Your task to perform on an android device: View painting details on the Etsy app.
Image 0: 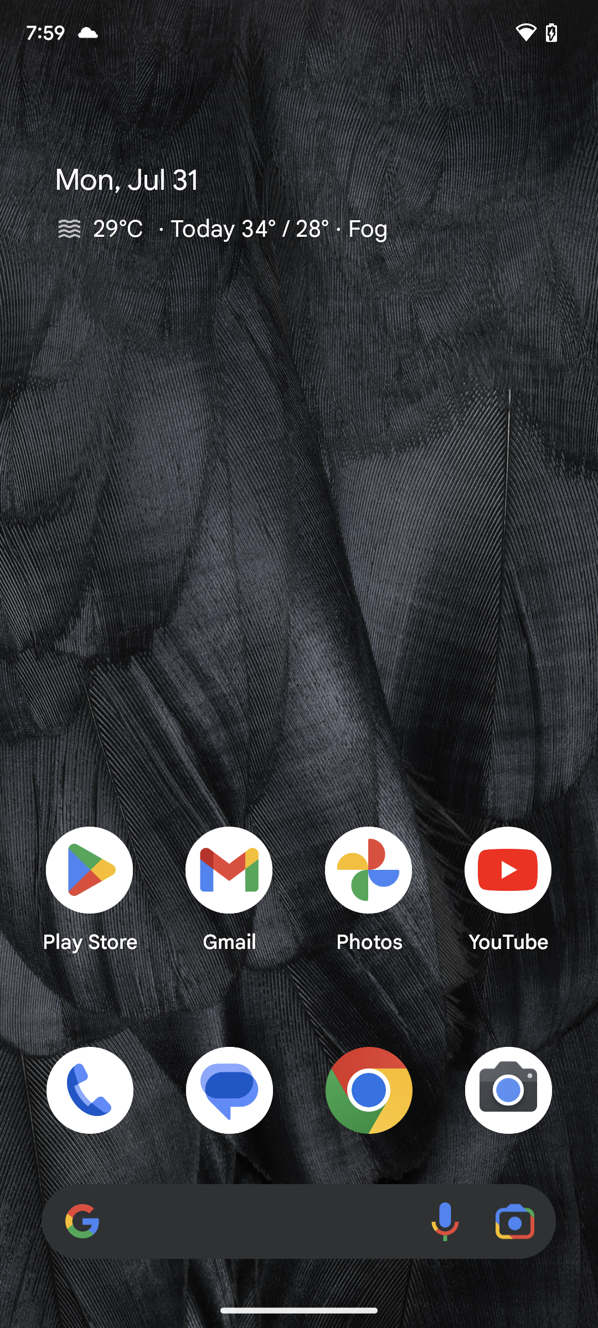
Open the Etsy app.
Step 0: open app "Etsy"
Image 2: 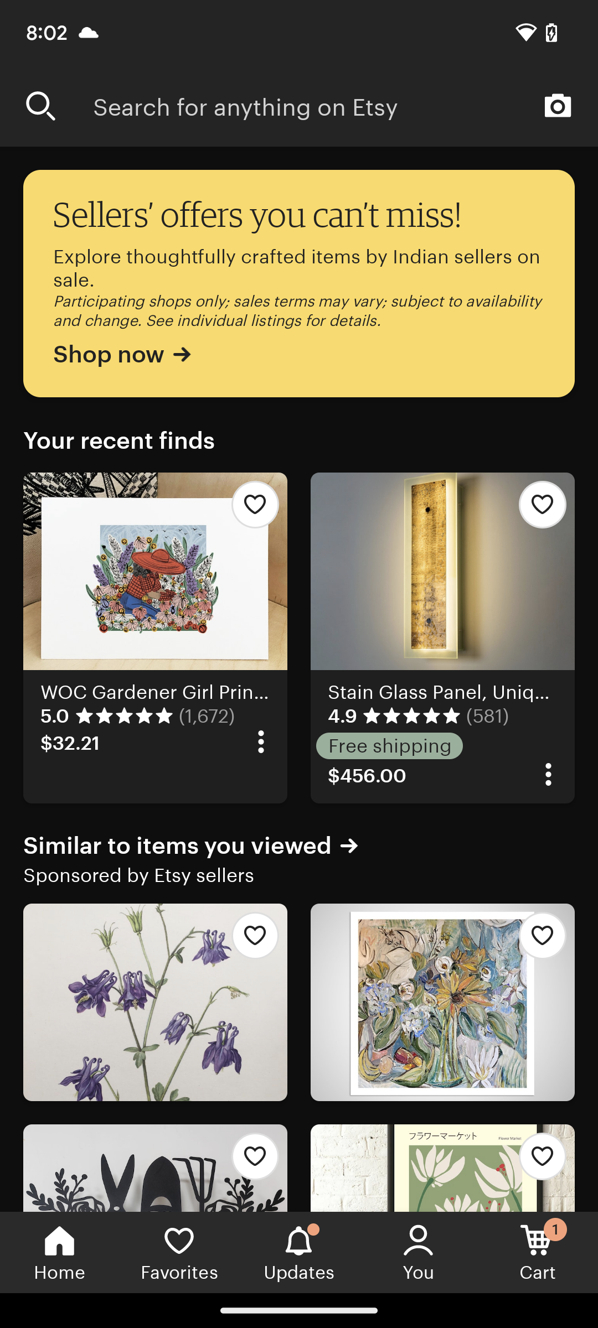
Scroll up to view more paintings.
Step 2: scroll down
Image 3: 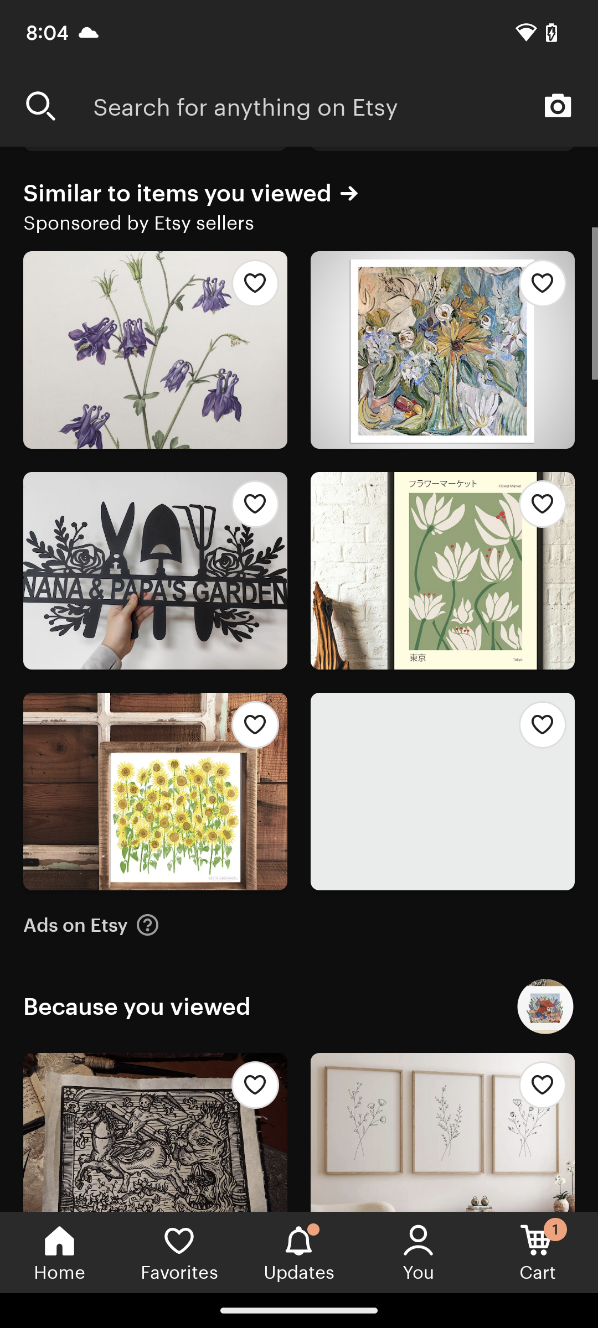
Tap on the second painting on the right side of the screen.
Step 3: click (442, 350)
Image 4: 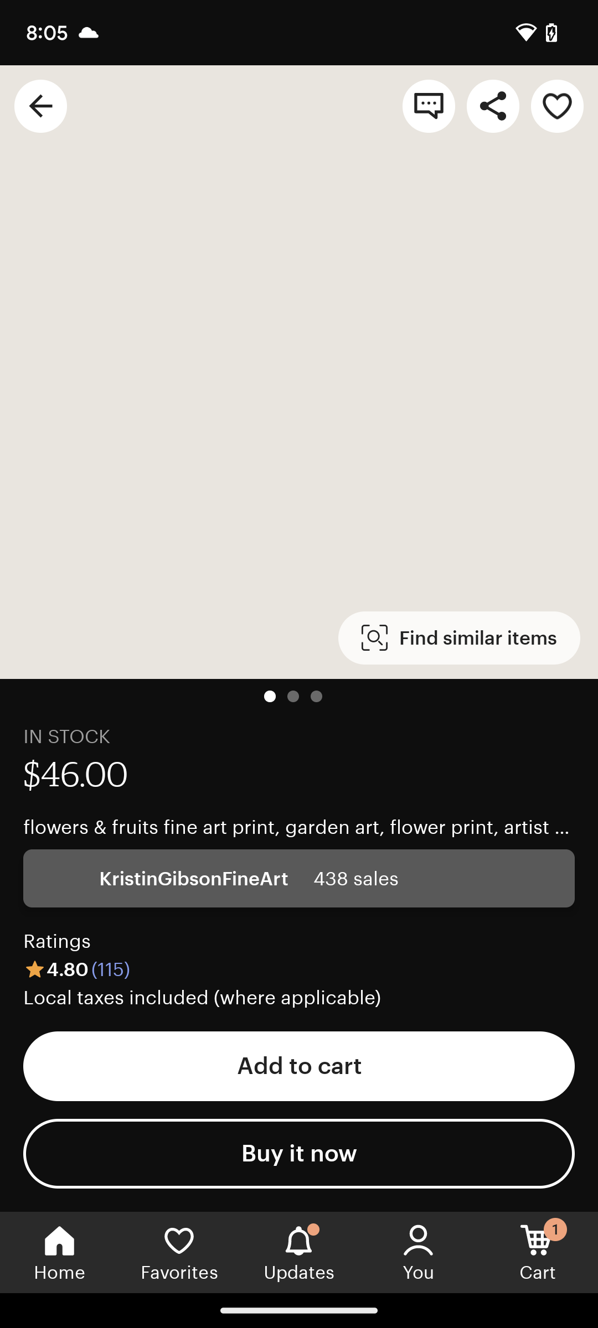
Tap on the second painting on the right side of the screen.
Step 4: wait
Image 5: 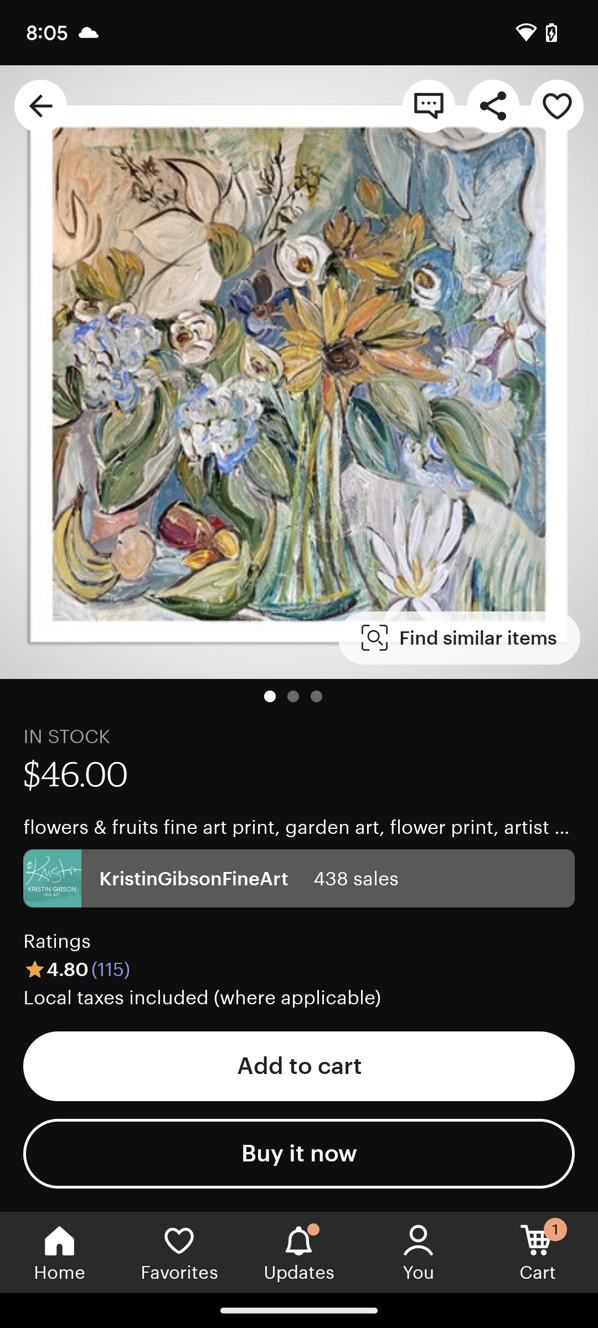
Scroll up to view details.
Step 5: scroll down
Image 6: 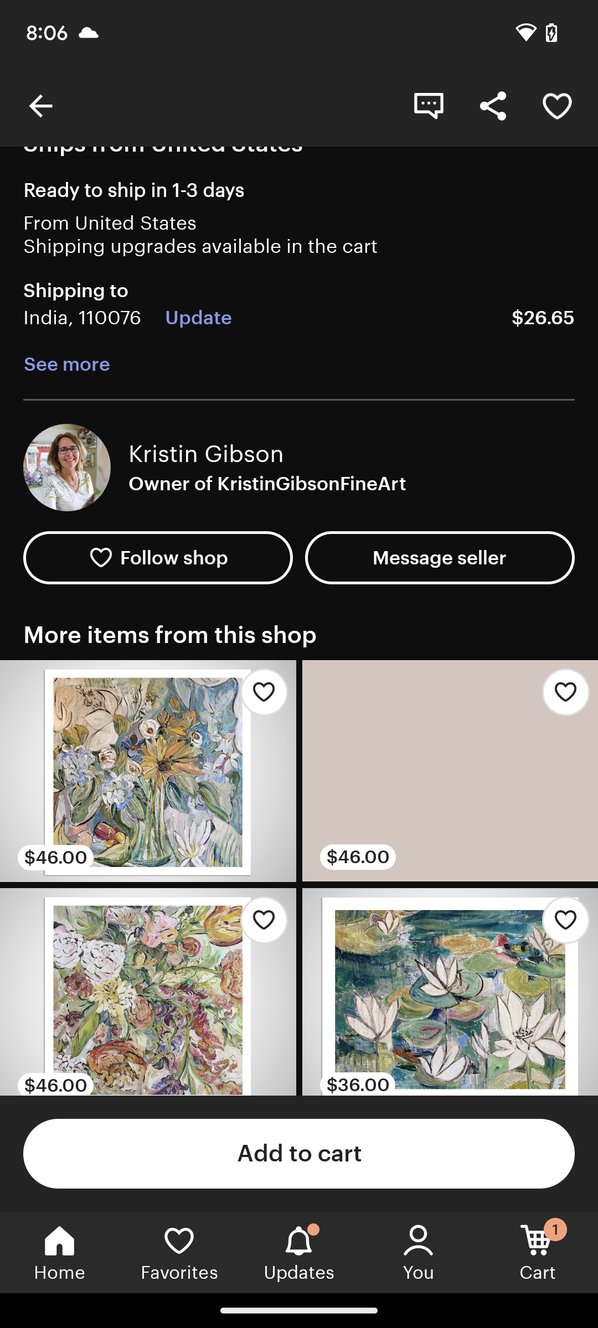
Scroll up to view details.
Step 6: scroll up
Image 7: 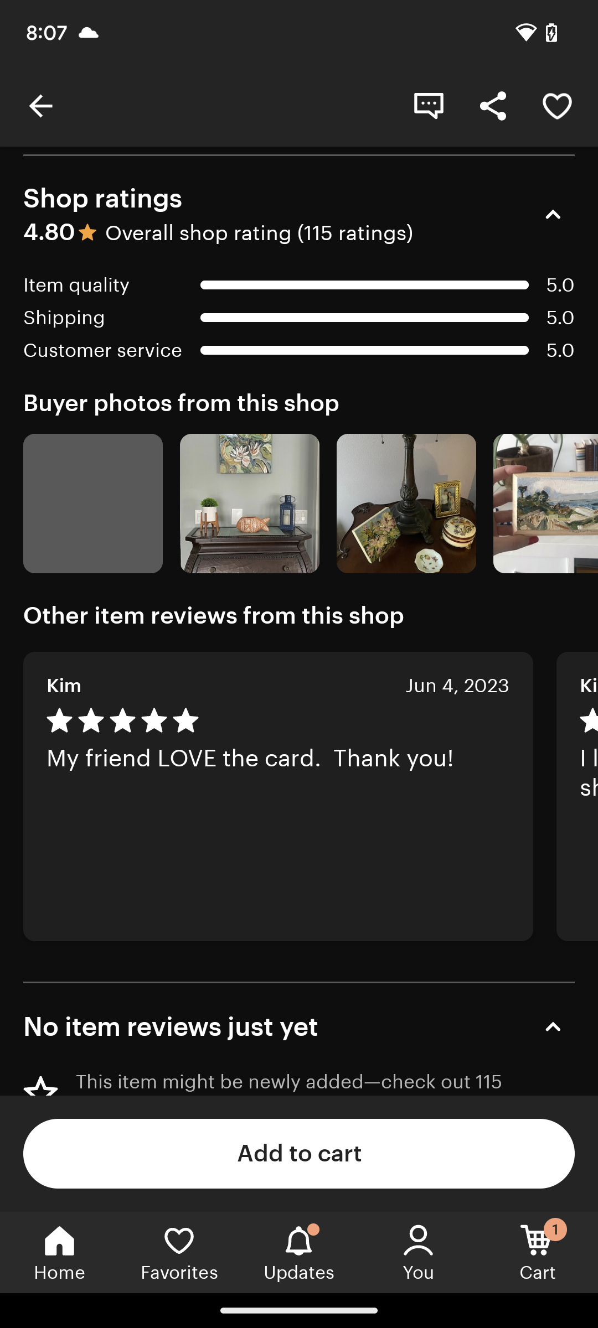
Scroll up to view details.
Step 7: scroll down